Your task to perform on an android device: Open Quikr app, find contact information about Nikon Coolpix with charger product and send Hello to seller
Image 0: 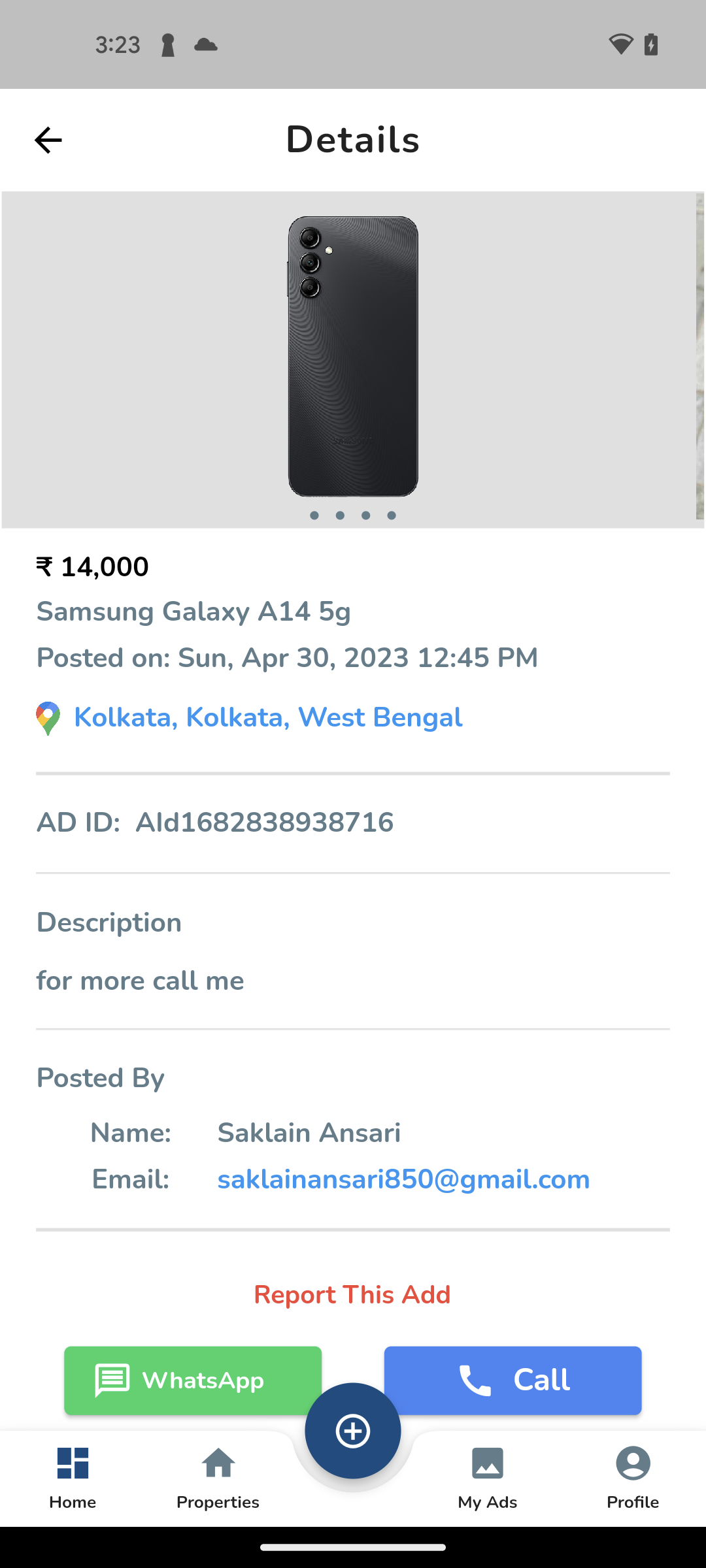
Open Quikr app
Step 0: open app "Quikr"
Image 1: 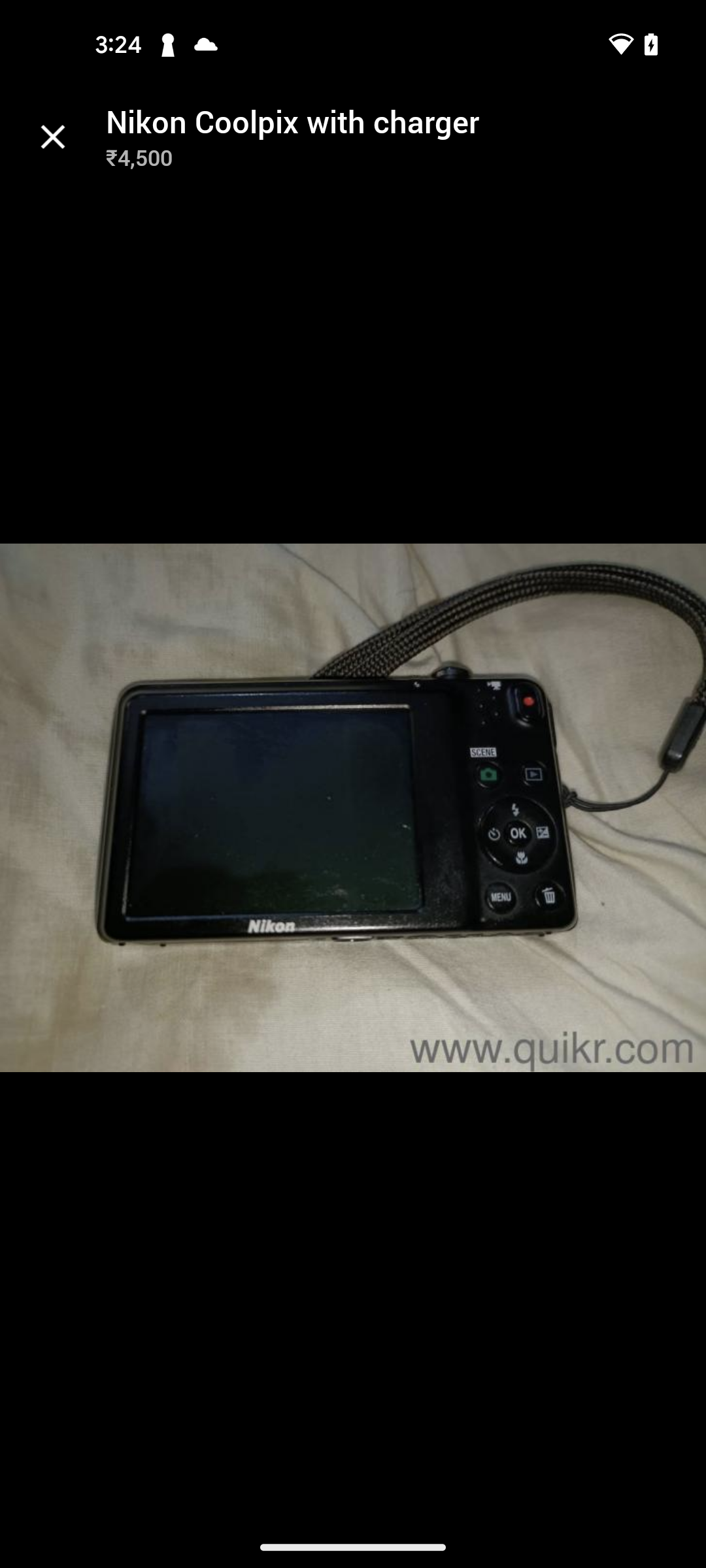
Click on the close icon at the top left corner of the screen
Step 1: click (53, 136)
Image 2: 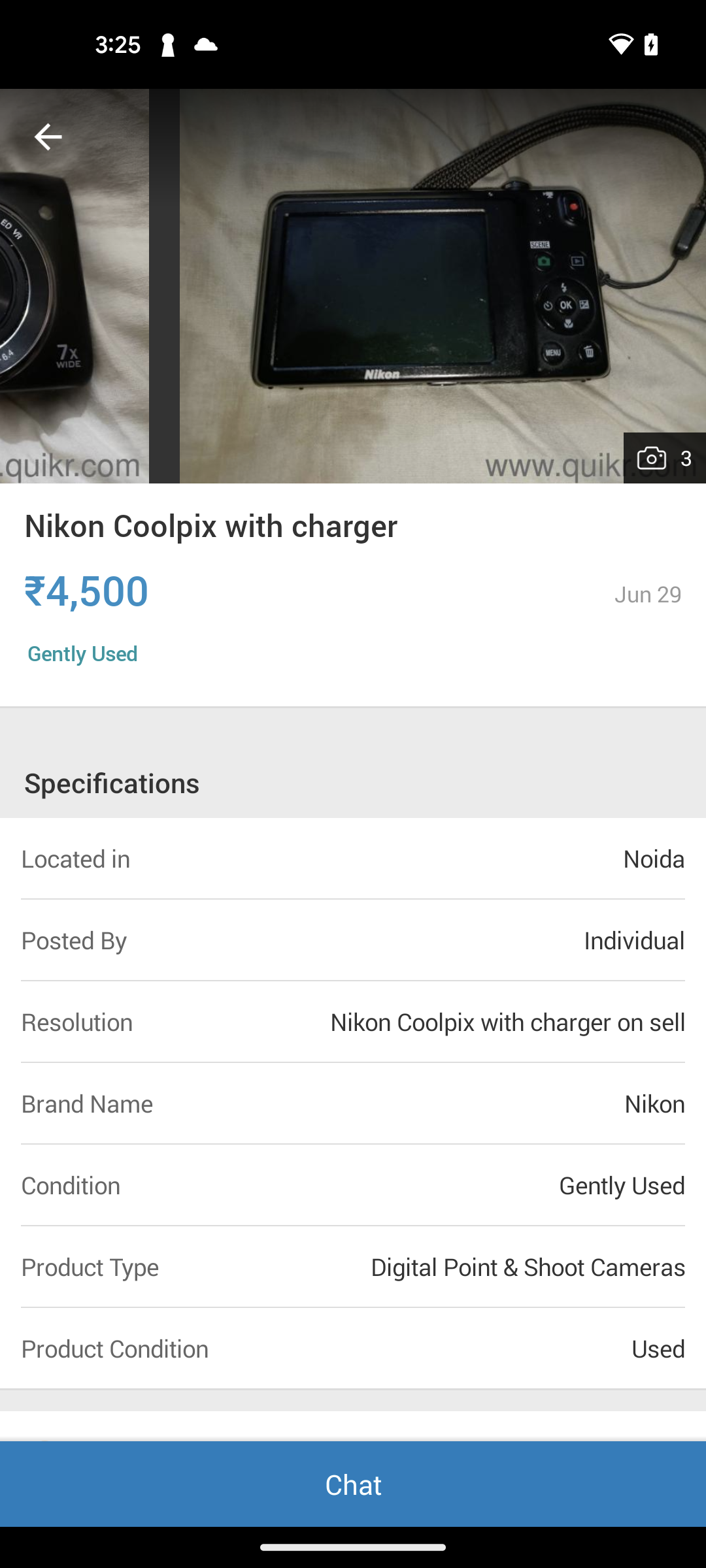
Click on Chat button at the bottom of the screen
Step 2: click (353, 1484)
Image 3: 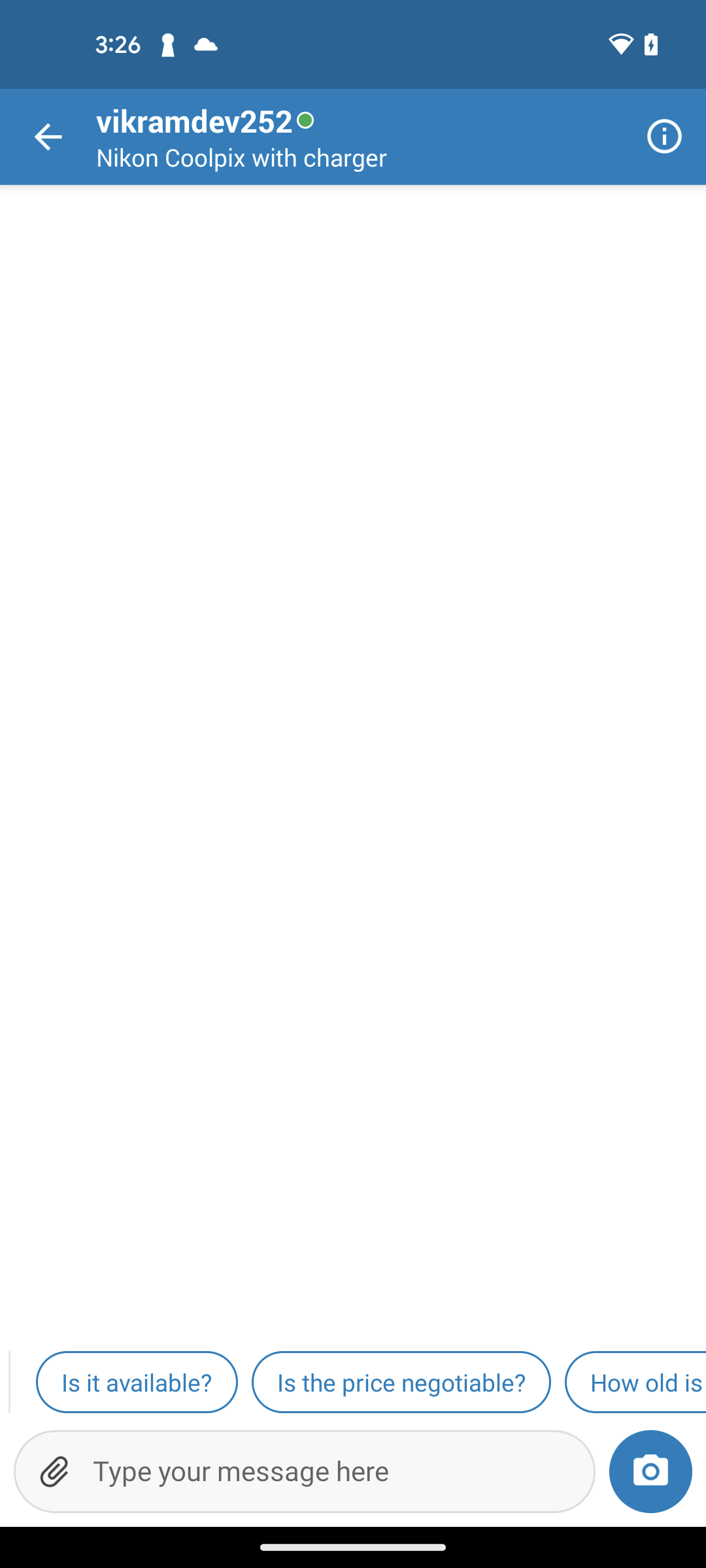
Click on the Type text message box at the bottom of the screen
Step 3: click (322, 1471)
Image 4: 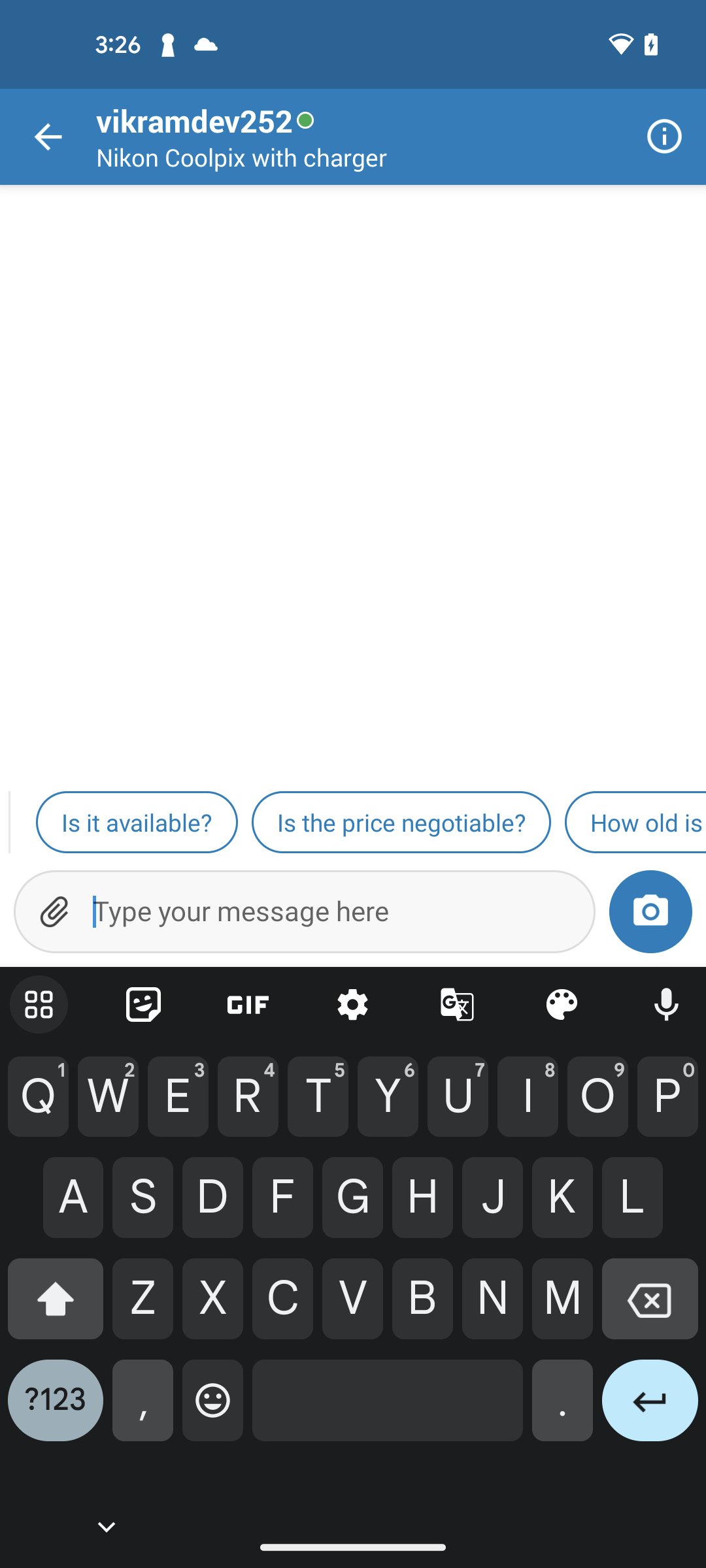
Type Hello text
Step 4: type "Hello"
Image 5: 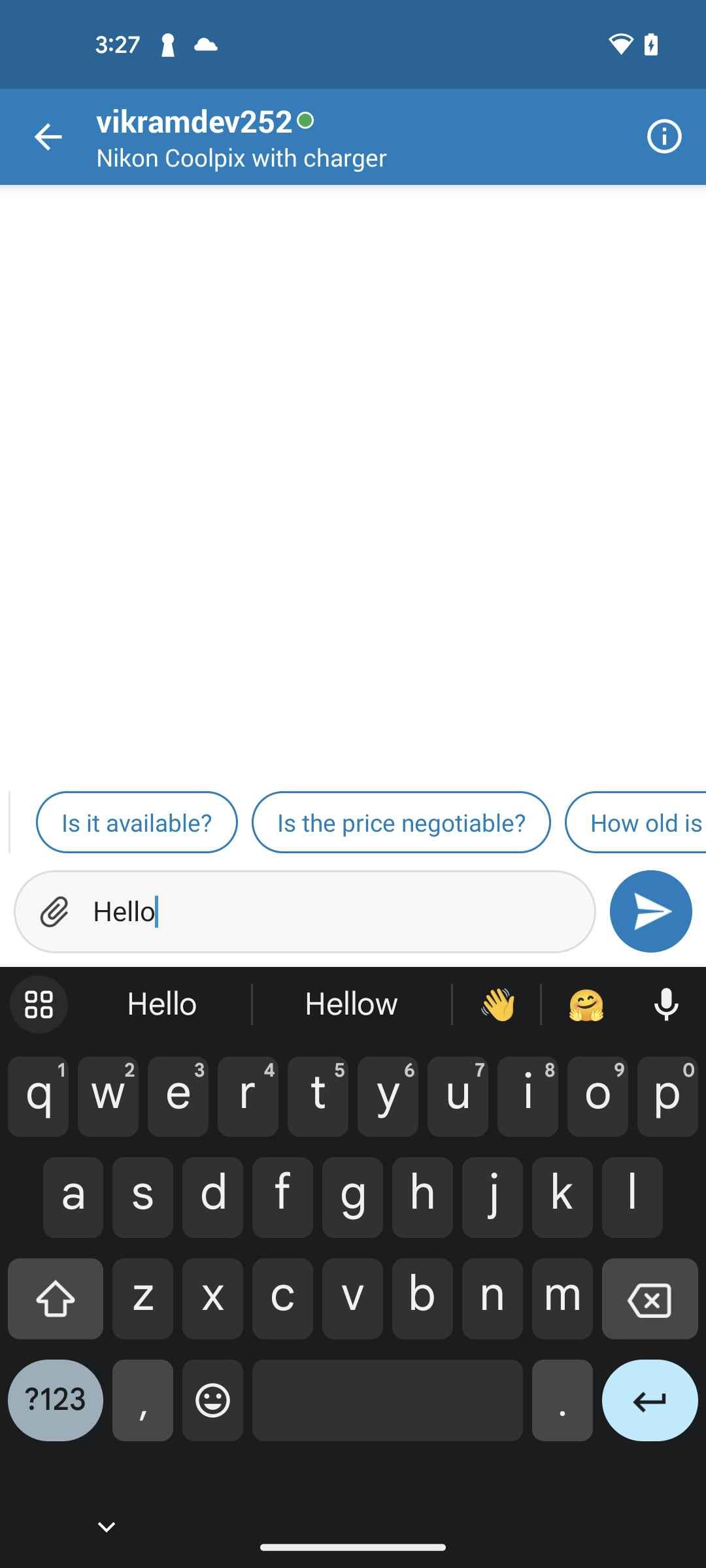
Click on the Send button 
Step 5: click (650, 911)